Your task to perform on an android device: I'd like to read the review of the 2022 Audi A3 vehicle in Edmunds app.
Image 0: 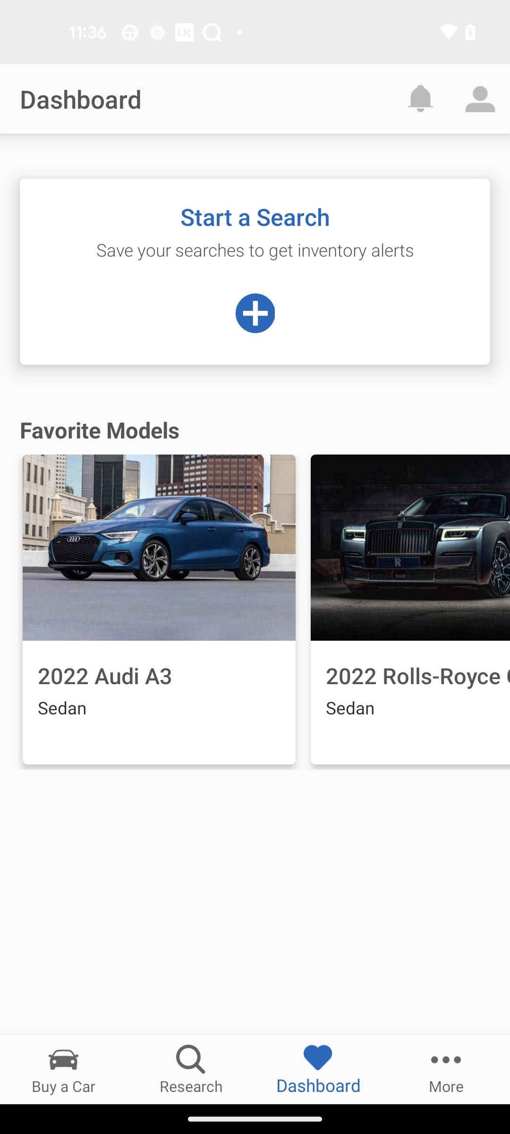
Go to the Research section
Step 0: click (191, 1069)
Image 1: 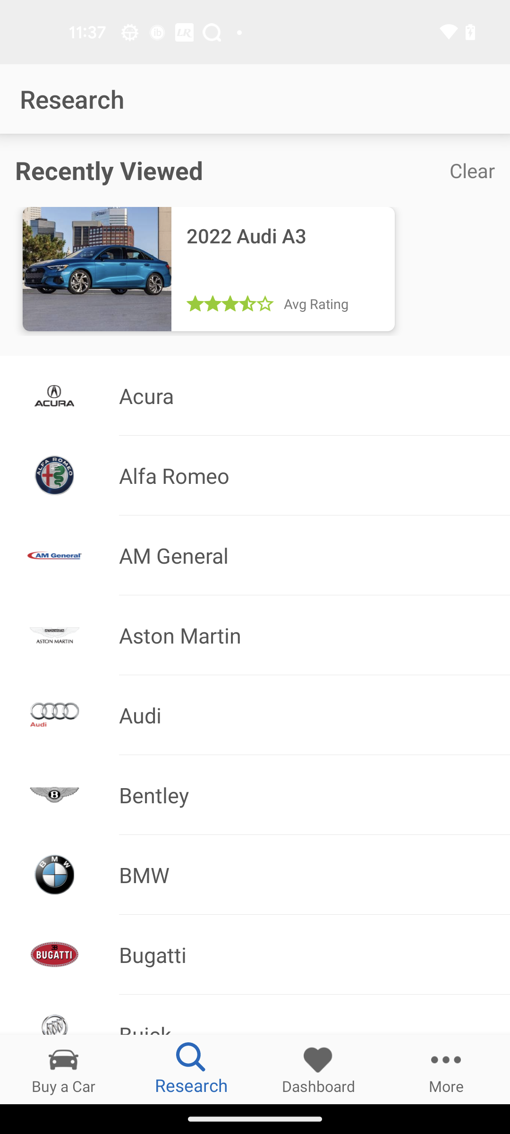
Click on the 2022 Audi A3 vehicle
Step 1: click (227, 265)
Image 2: 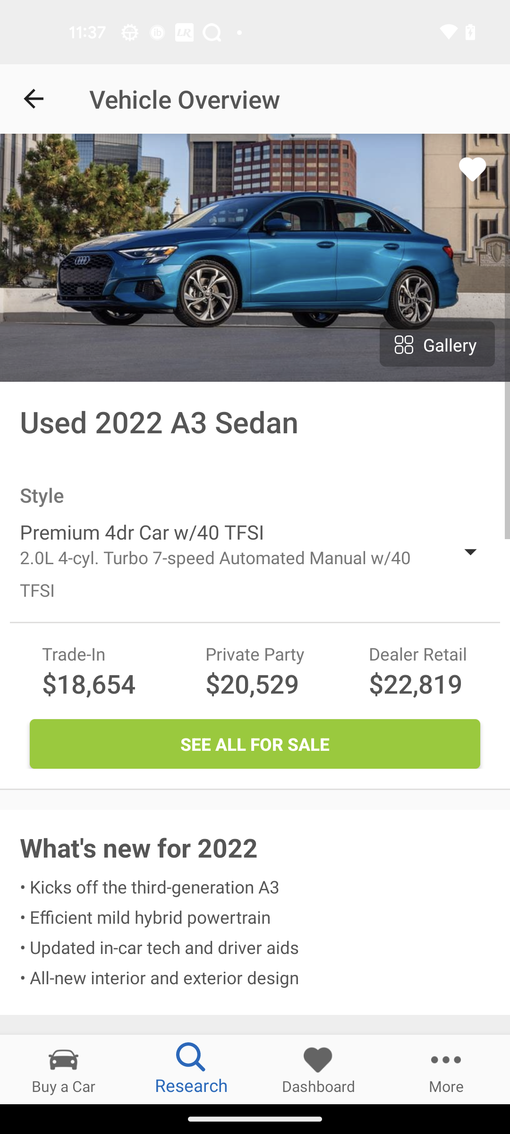
Swipe up to view the Consumer Reviews
Step 2: scroll down
Image 3: 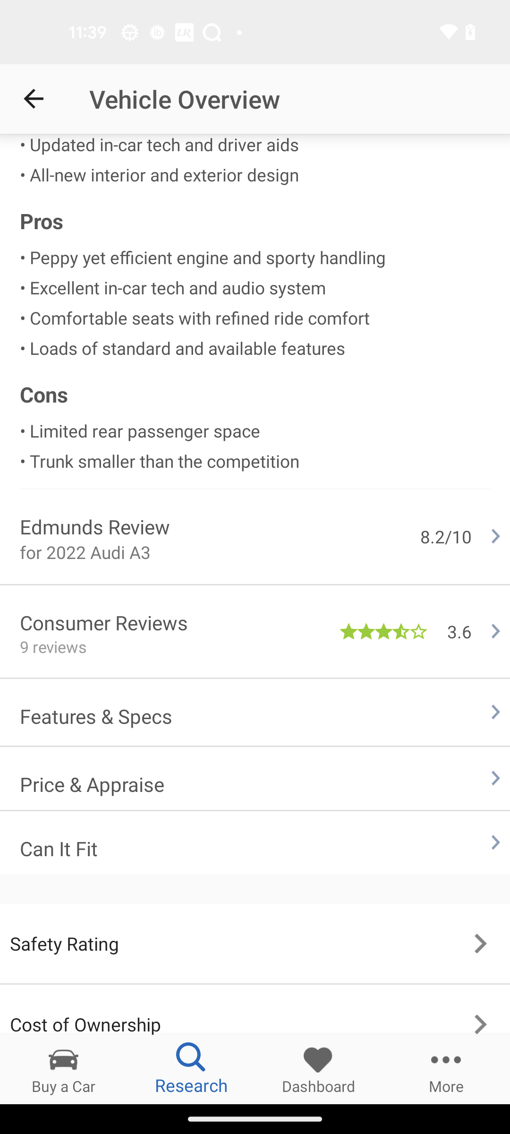
Click on the Consumer Reviews
Step 3: click (104, 622)